Your task to perform on an android device: Open the Kitchen Stories app and view the recipe for Chinese fried rice.
Image 0: 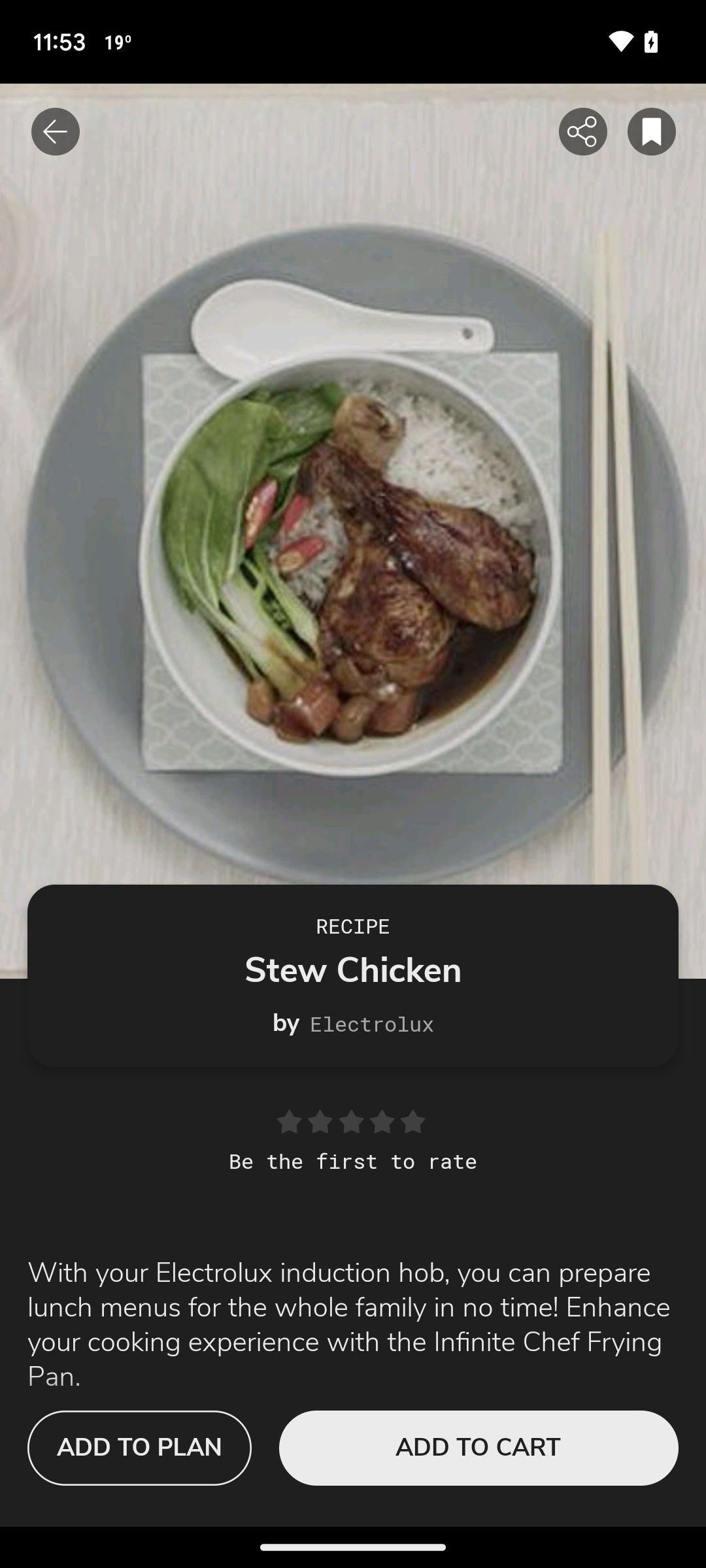
Open Kitchen Stories app
Step 0: open app "Kitchen Stories"
Image 2: 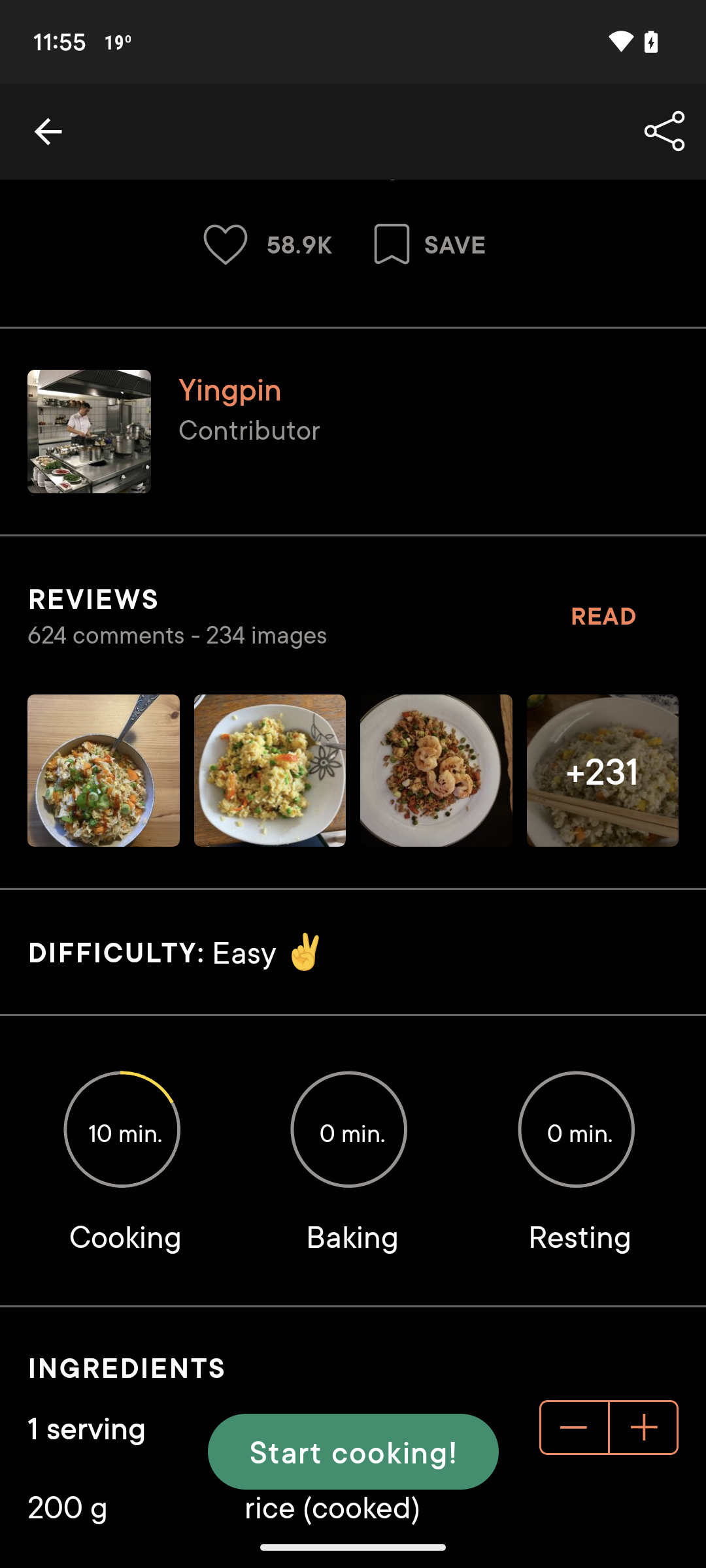
Swipe up to view the recipe
Step 2: scroll down
Image 3: 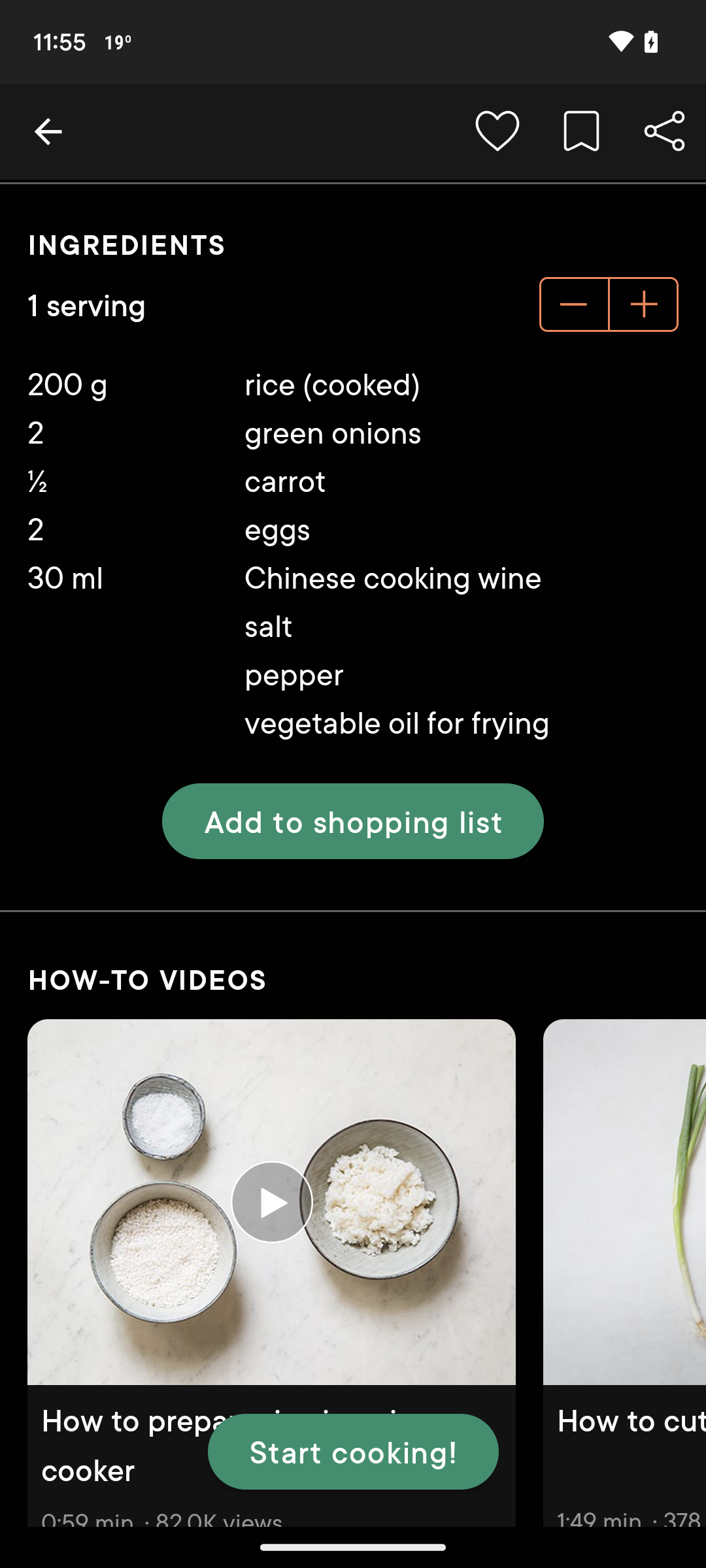
Swipe up to view the recipe
Step 3: scroll down
Image 4: 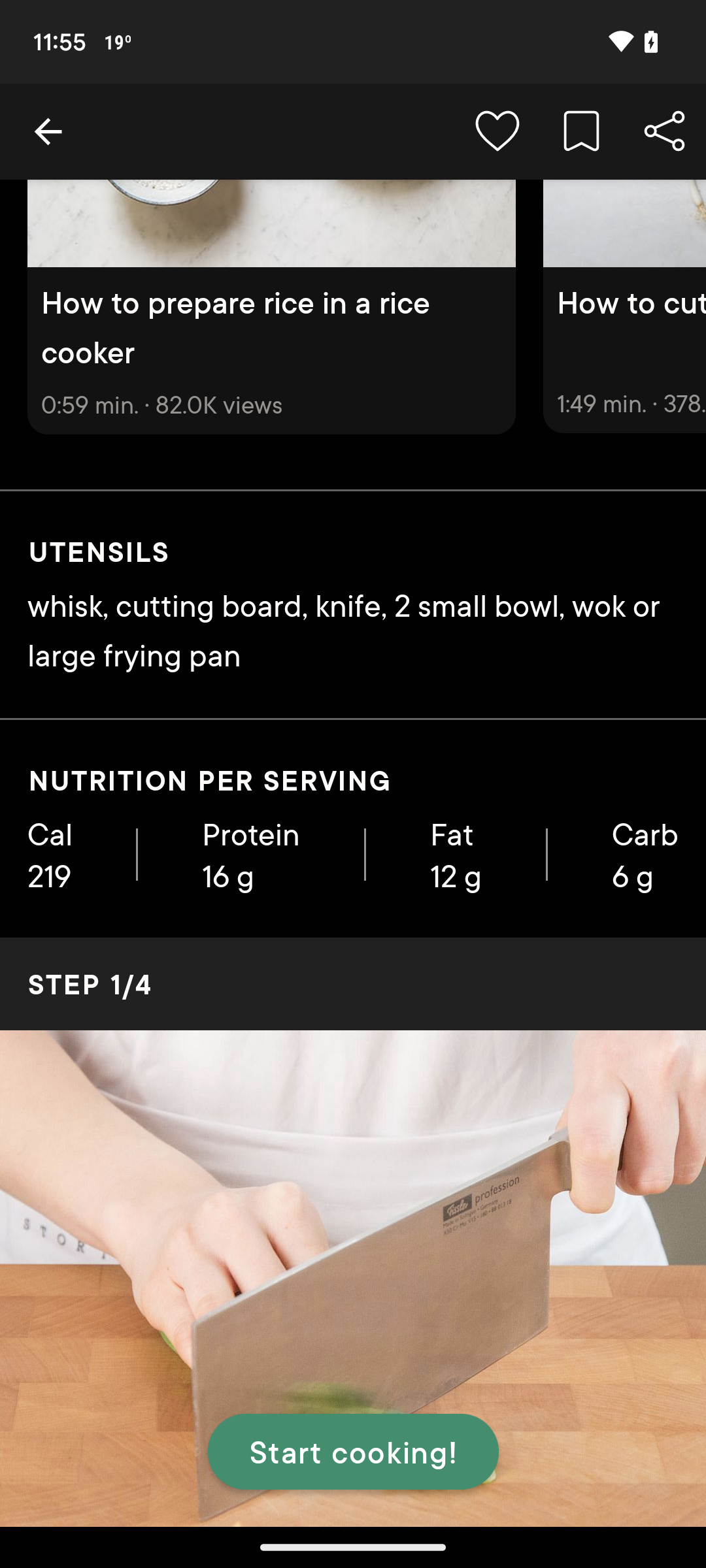
Swipe up to view the recipe
Step 4: scroll down
Image 5: 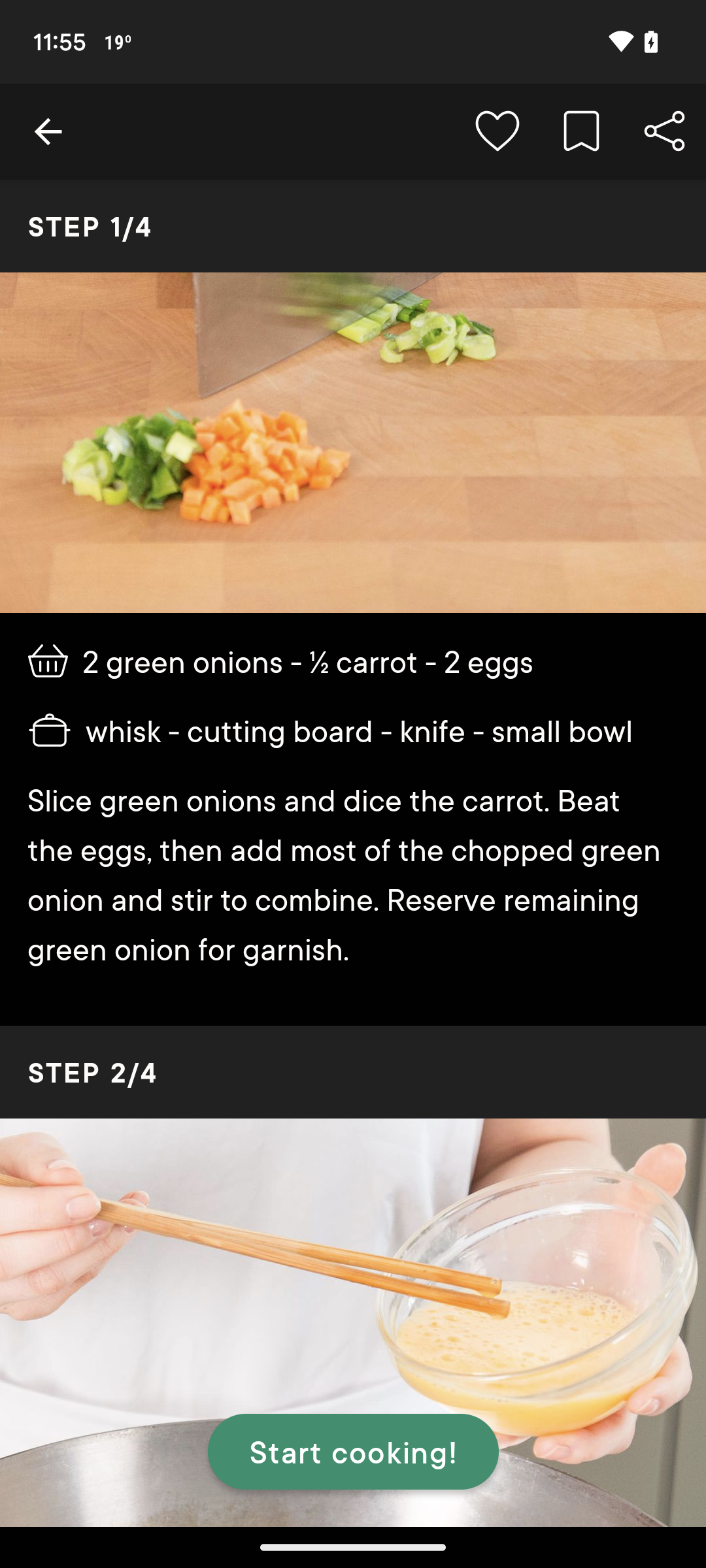
Swipe up to view the recipe
Step 5: scroll down
Image 6: 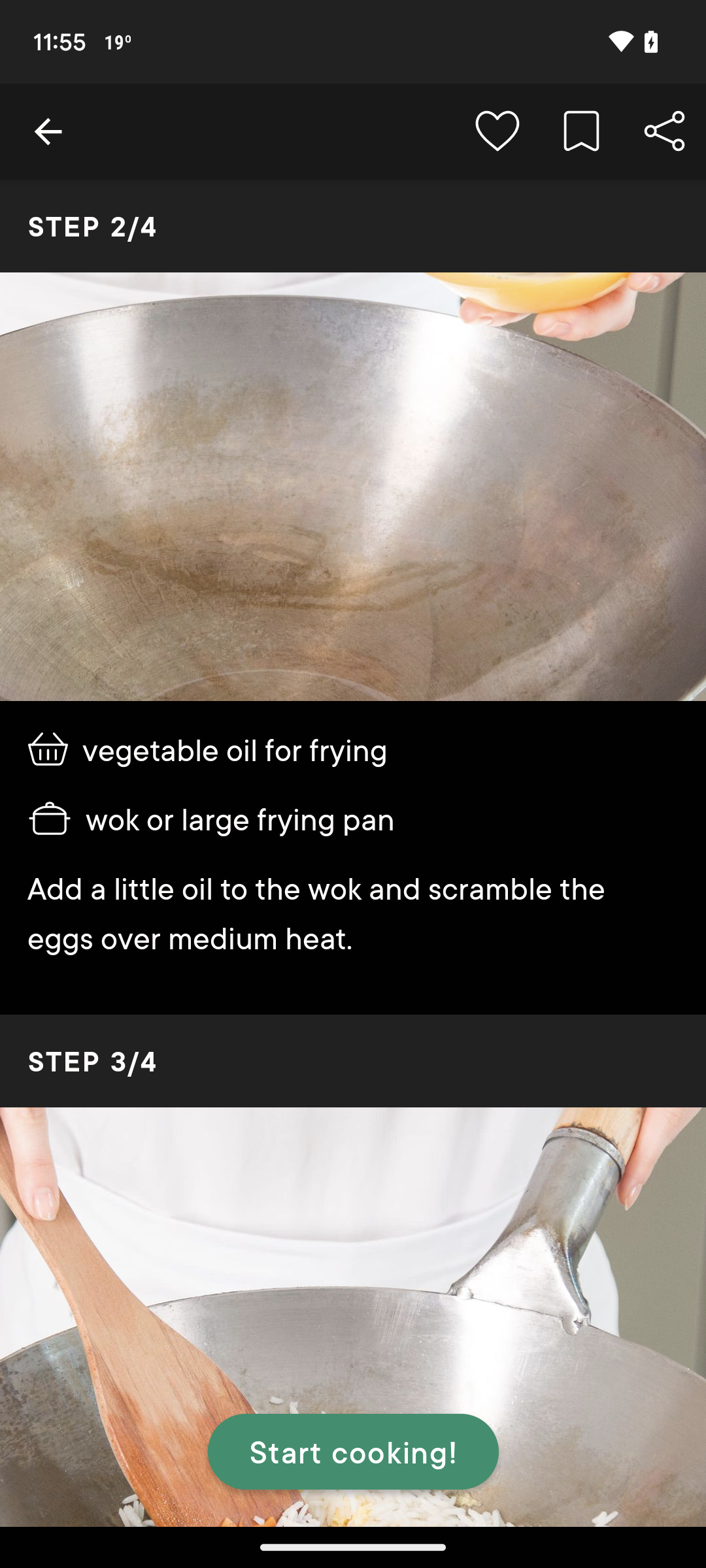
Swipe up to view the recipe
Step 6: scroll down